Your task to perform on an android device: I had made some changes to the recording. Save the recorded file in the voice recording app.
Image 0: 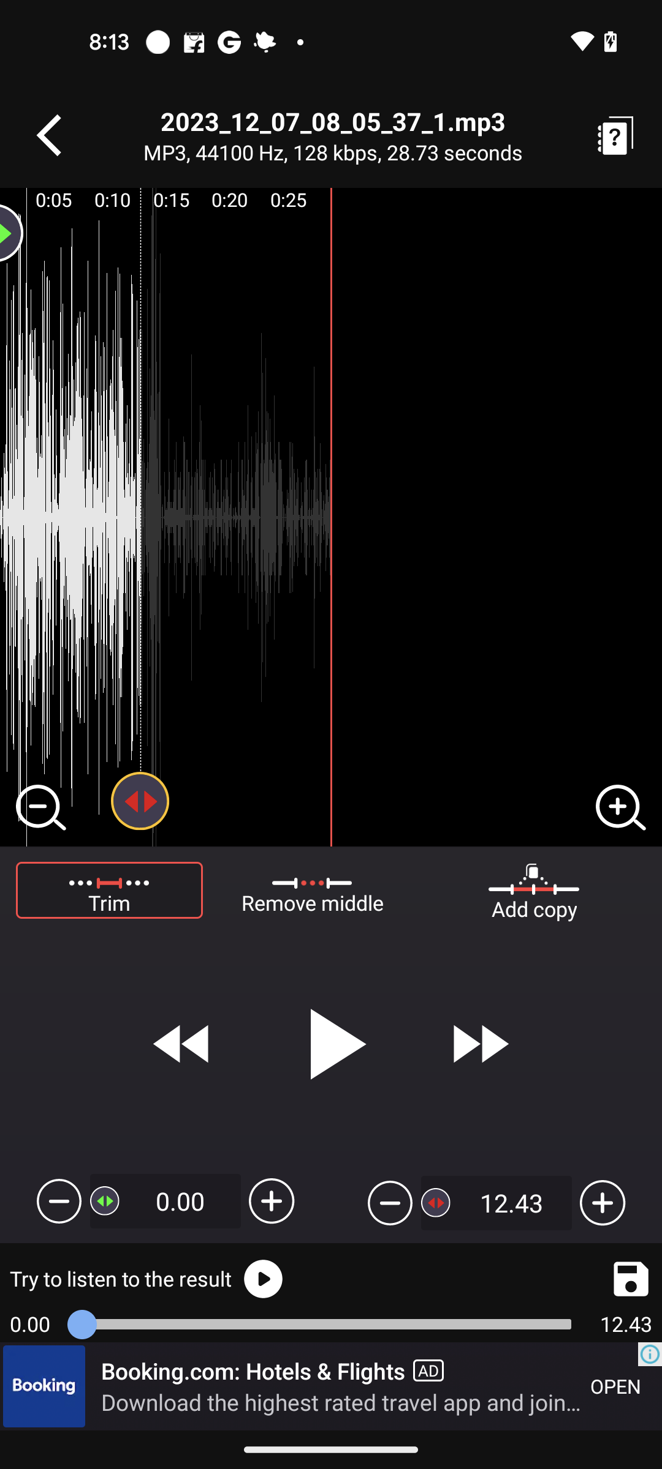
Click on the save button at the bottom right corner above the Advertisement
Step 0: click (620, 1274)
Image 2: 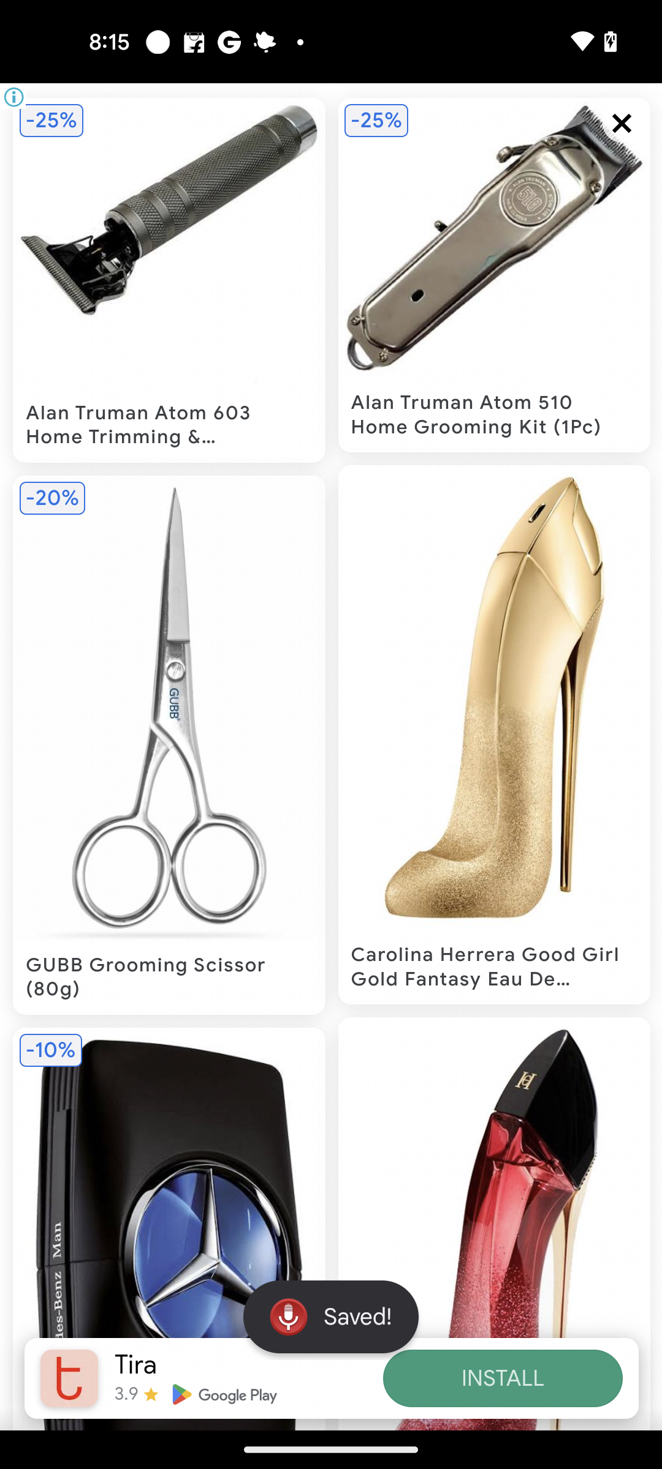
Close the Ad
Step 2: click (606, 139)